Your task to perform on an android device: I lost my previous set of screwdrivers, so I want to use the Esty app to find a new one for my carpentry work.
Image 0: 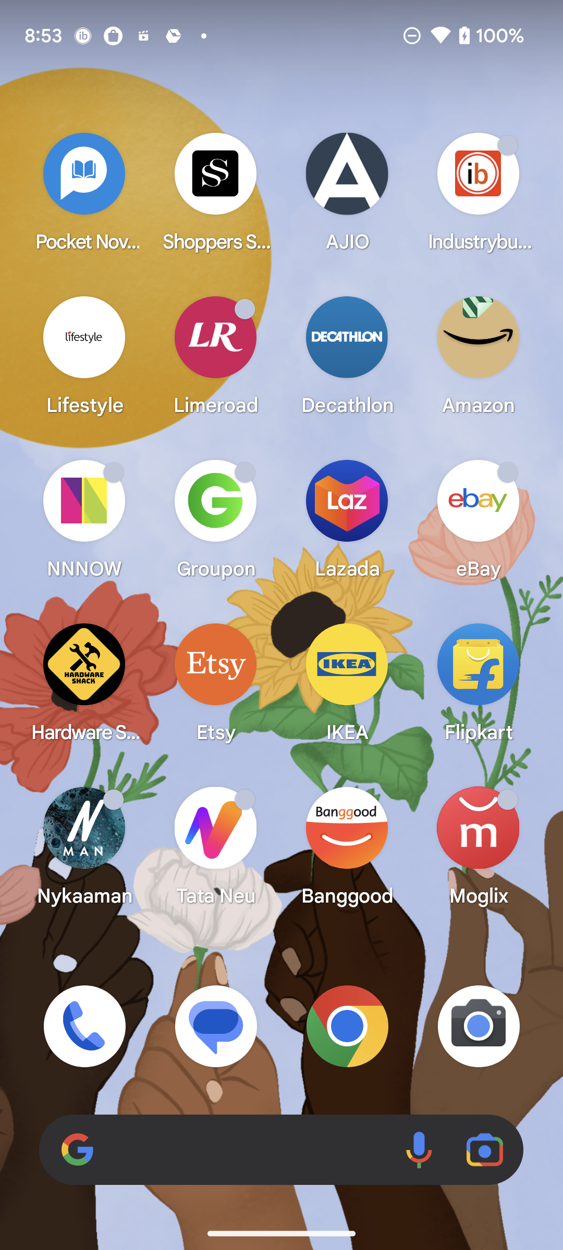
Open Esty App
Step 0: open app "Etsy"
Image 1: 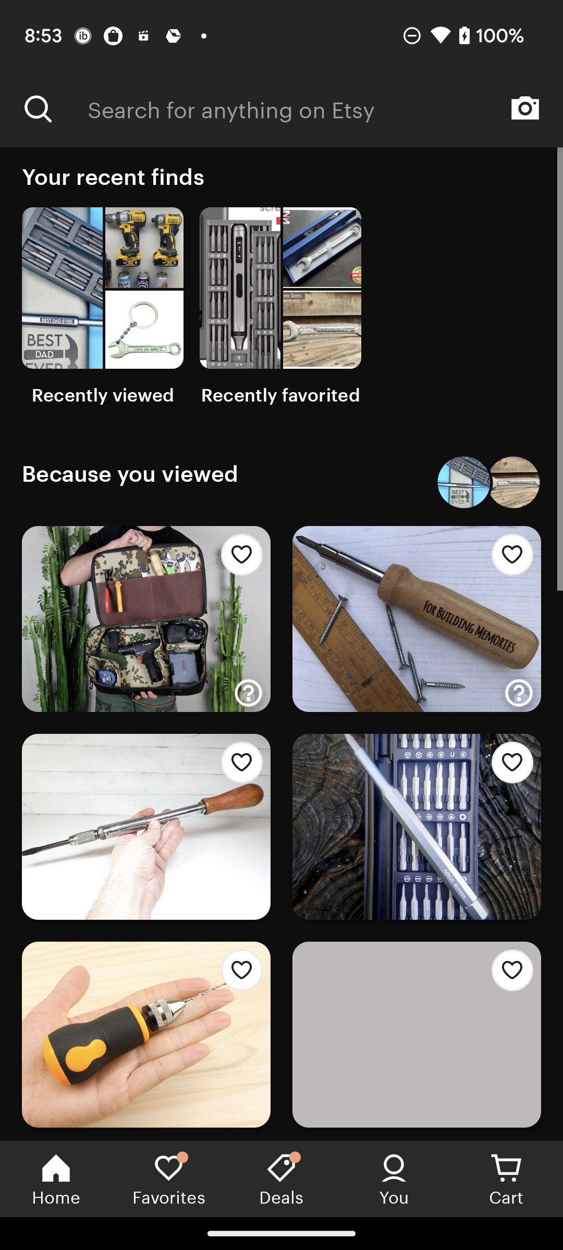
Click on the search bar at the top of the screen
Step 1: click (325, 108)
Image 2: 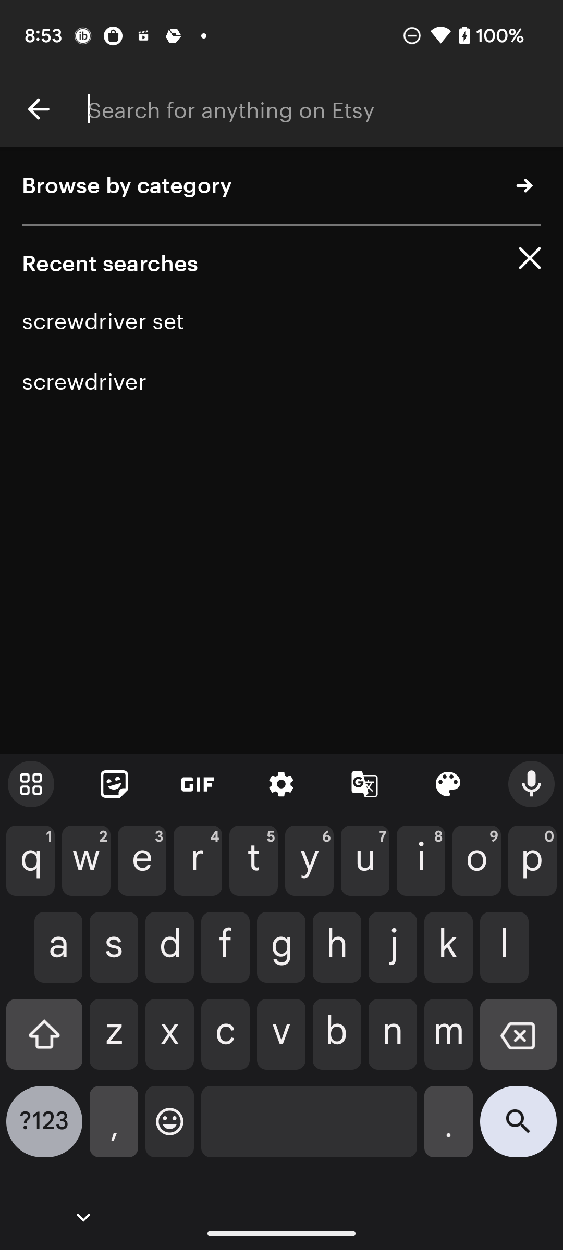
Search for screwdriver set
Step 2: type "screwdriver set"
Image 3: 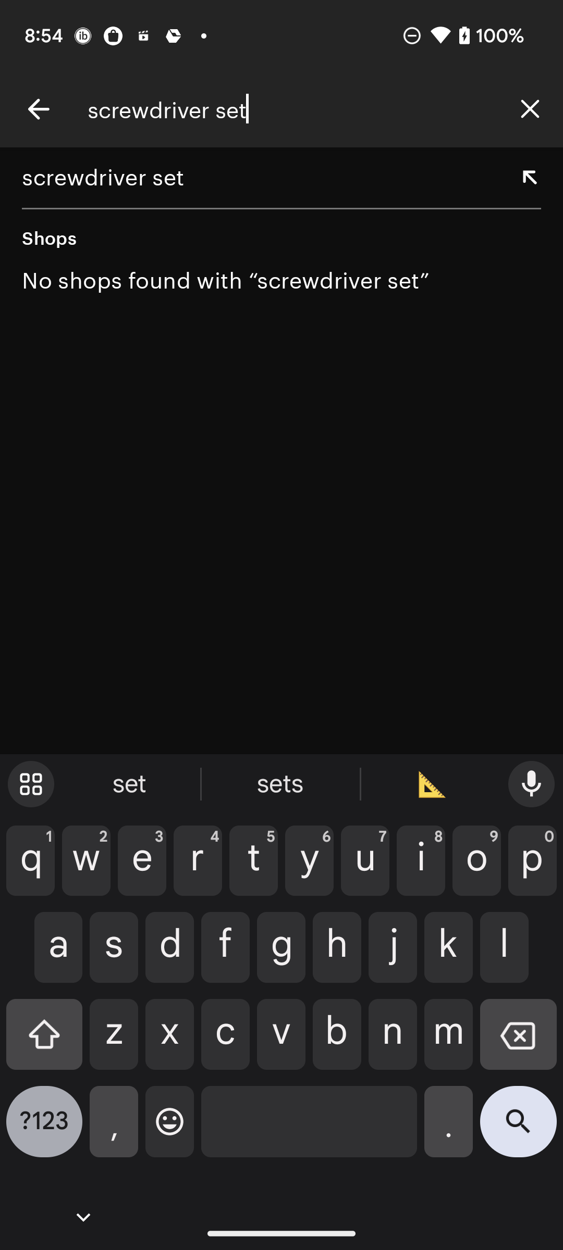
Click on the search icon button at the bottom right corner of the screen
Step 3: click (518, 1130)